Your task to perform on an android device: In Martino's Pizza App customize the Margherita pizza with monster size and topping of paneer then add to cart
Image 0: 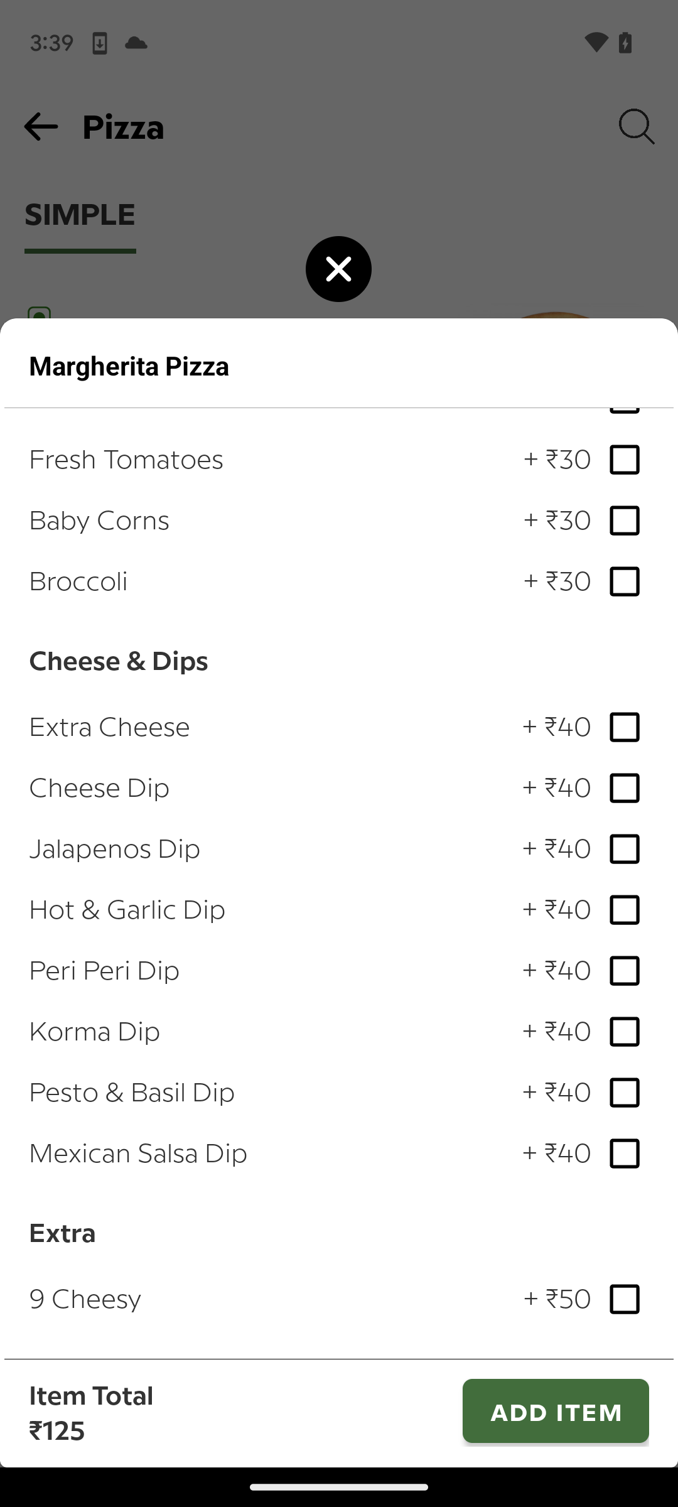
Swipe down on the screen
Step 0: scroll up
Image 2: 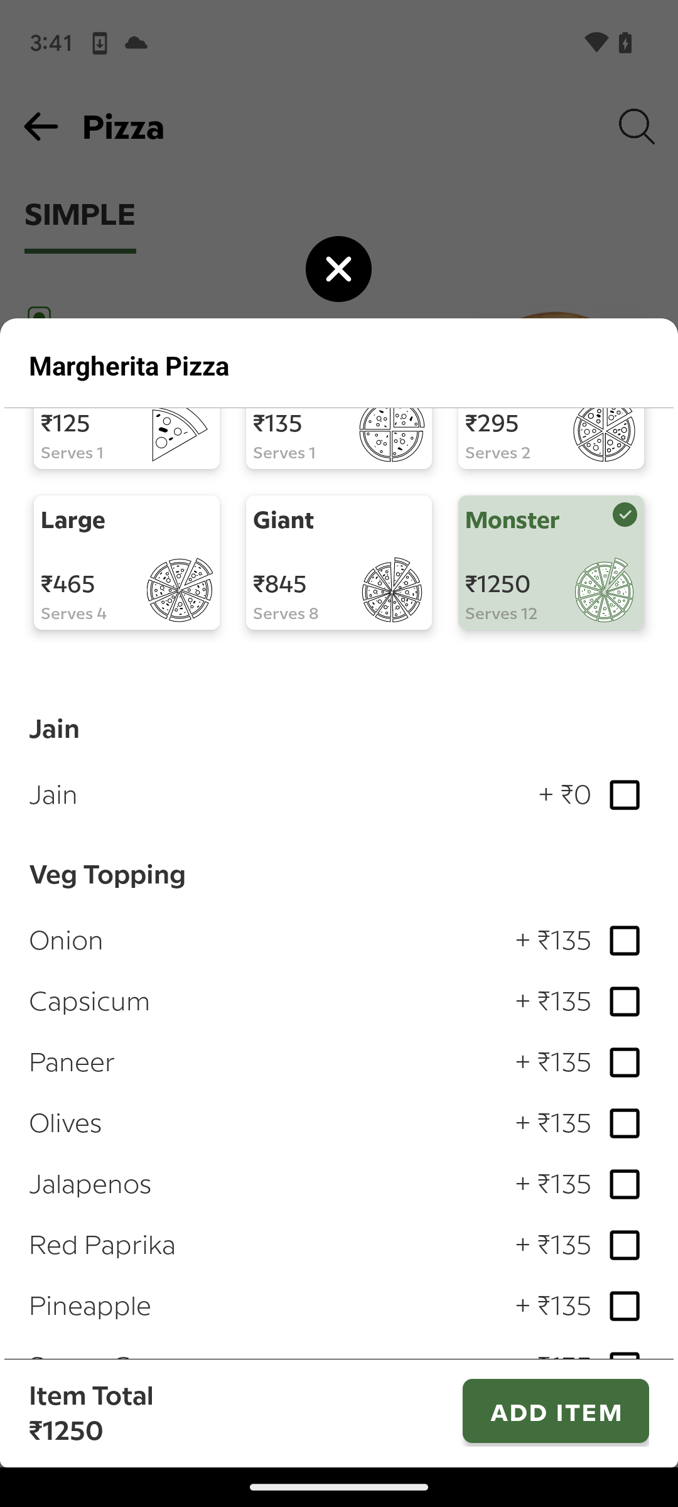
Click on the paneer topping
Step 2: click (624, 1062)
Image 3: 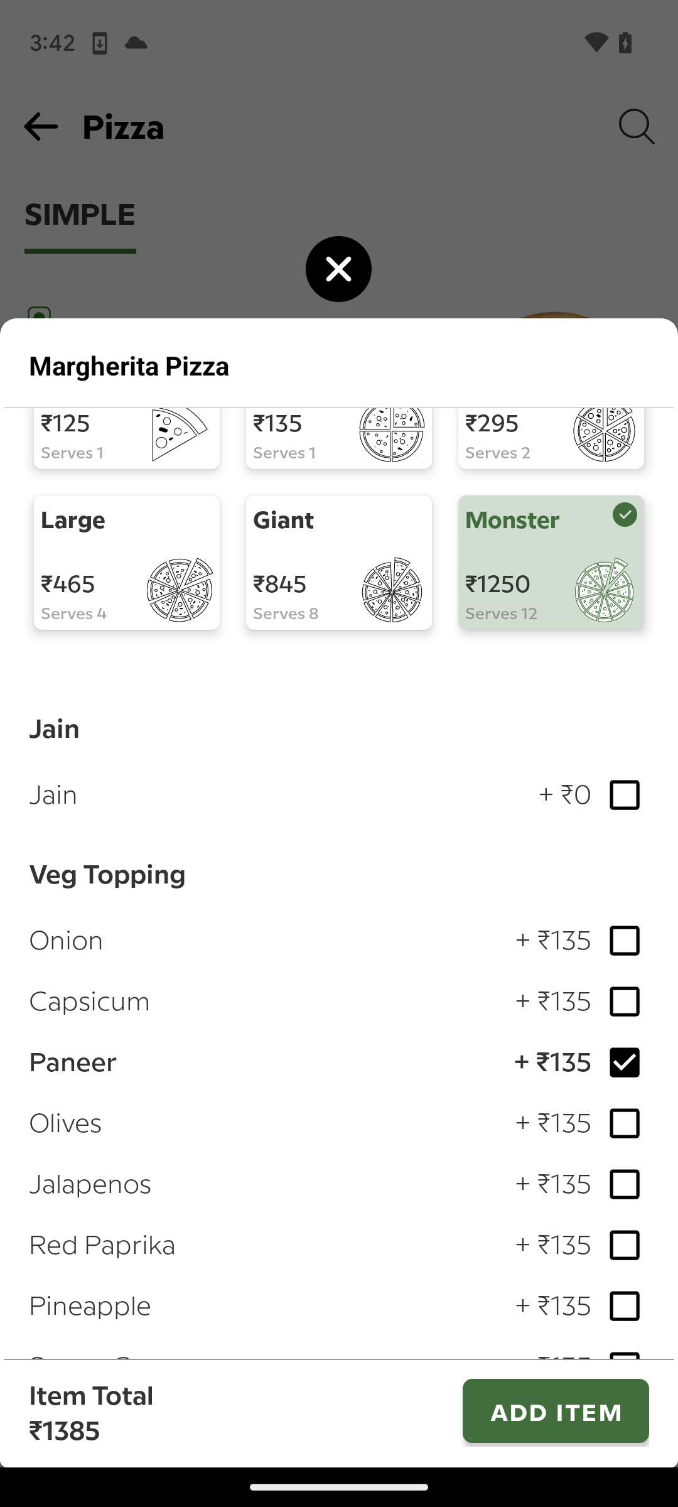
Click on the ADD ITEM at the right bottom of the screen
Step 3: click (556, 1411)